Your task to perform on an android device: Add a checkmark to the items on the grocery list in the Keep Notes app so I don't forget anything.
Image 0: 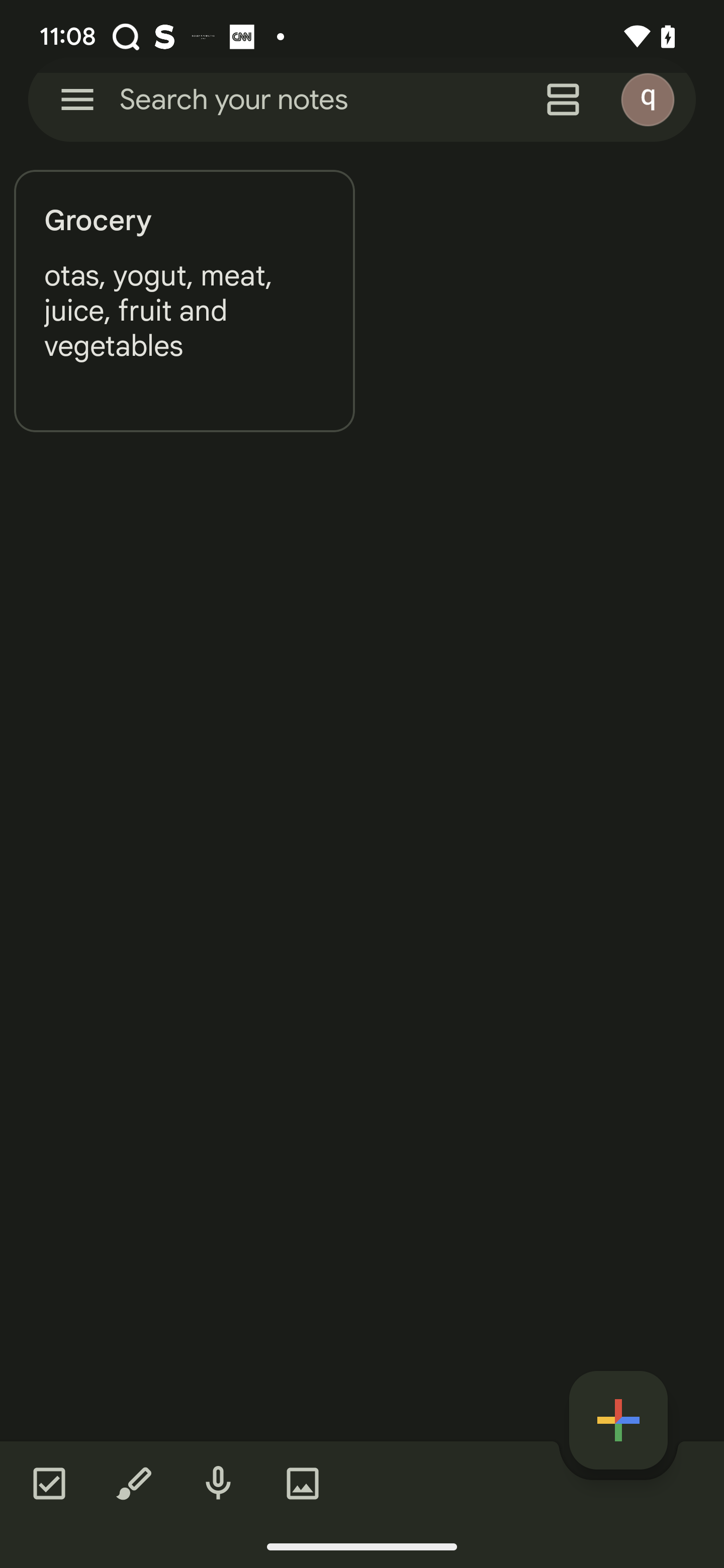
Click on the Grocery note
Step 0: click (184, 329)
Image 1: 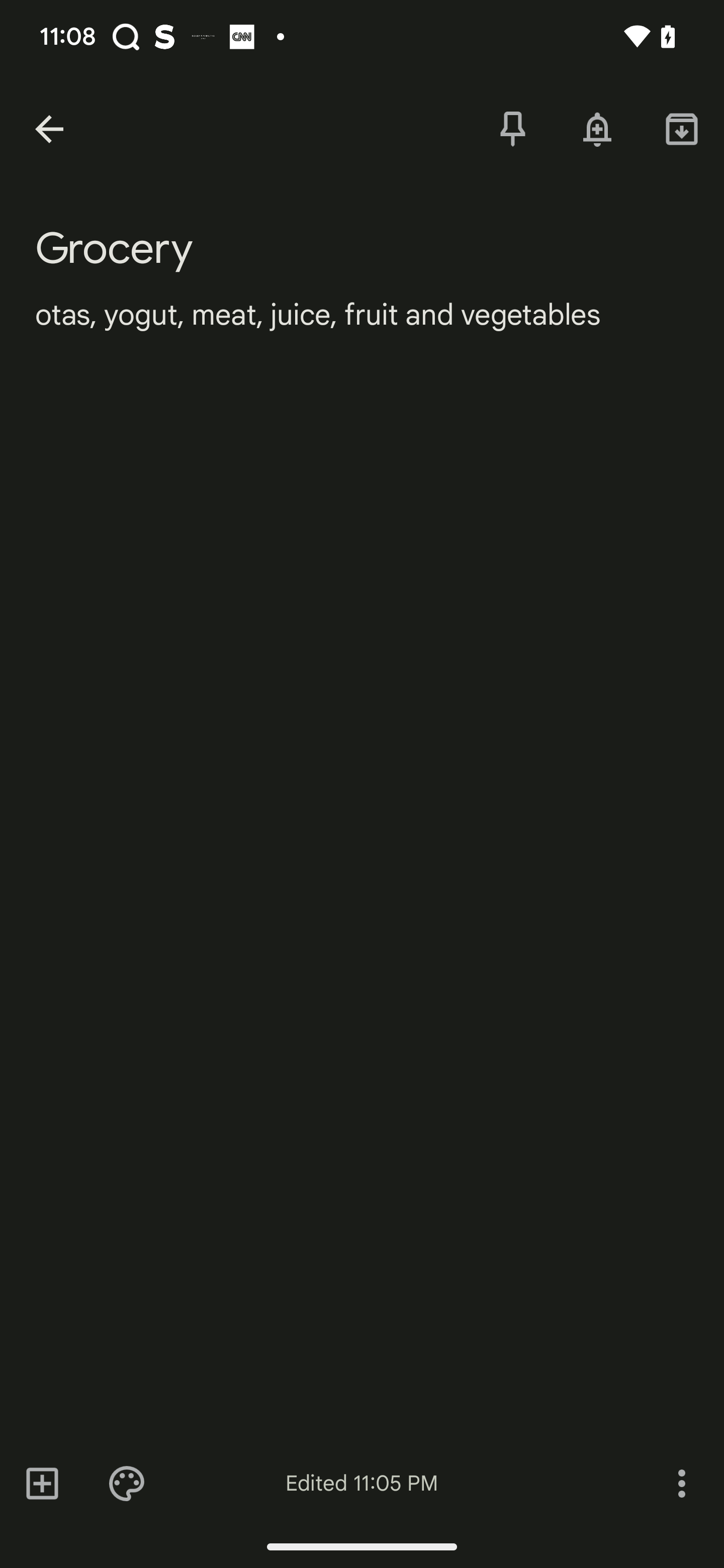
Click on the add icon at the left bottom of the screen
Step 1: click (42, 1484)
Image 2: 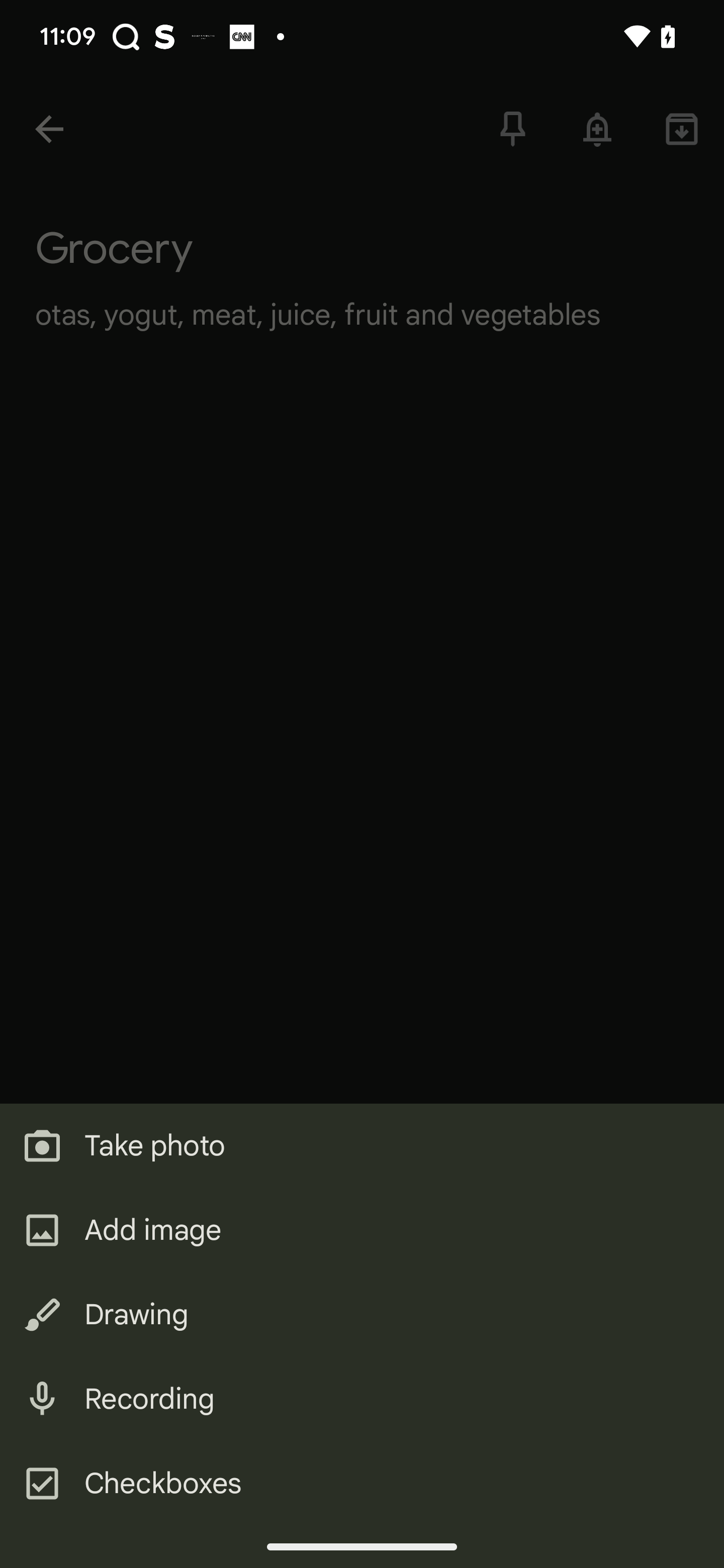
Click on the checkboxes
Step 2: click (163, 1484)